Your task to perform on an android device: Show me the reviews of New Balance men's 1080 blue running shoes on the Amazon app.
Image 0: 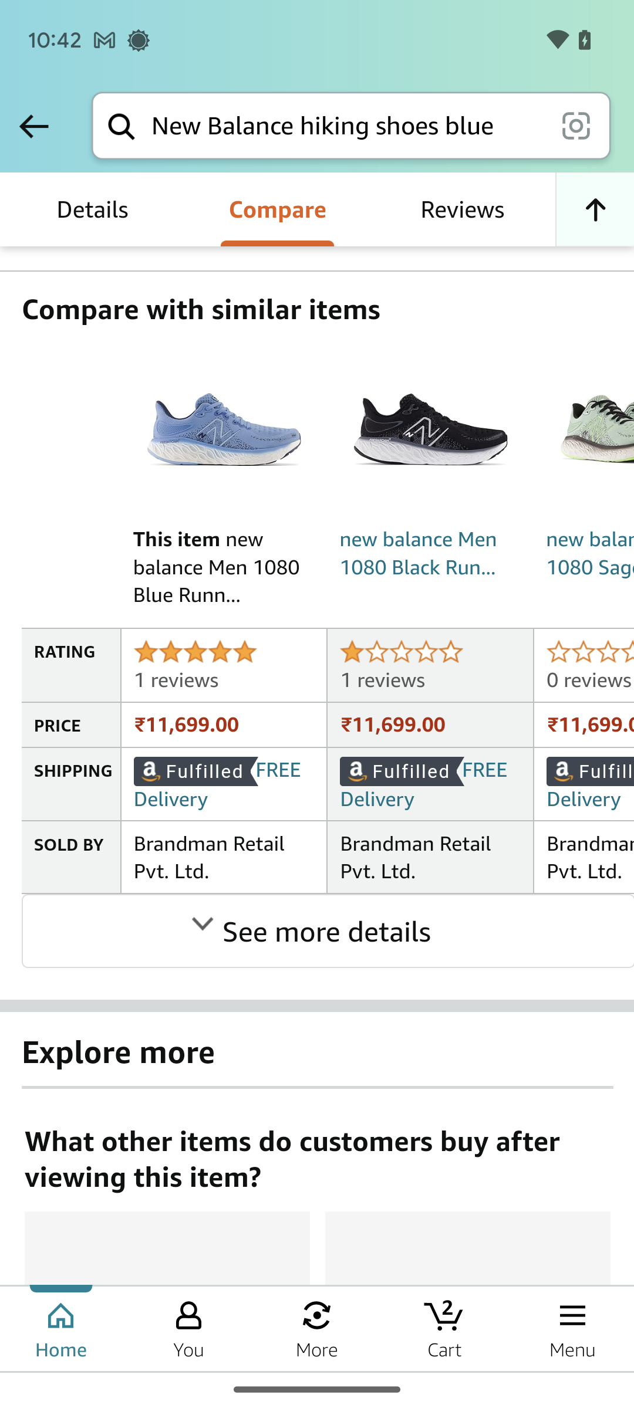
Click on the Reviews tab below the search bar.
Step 0: click (461, 209)